Your task to perform on an android device: Set an alarm for 6 am every morning for weekdays and 7:30 am every morning for weekends.
Image 0: 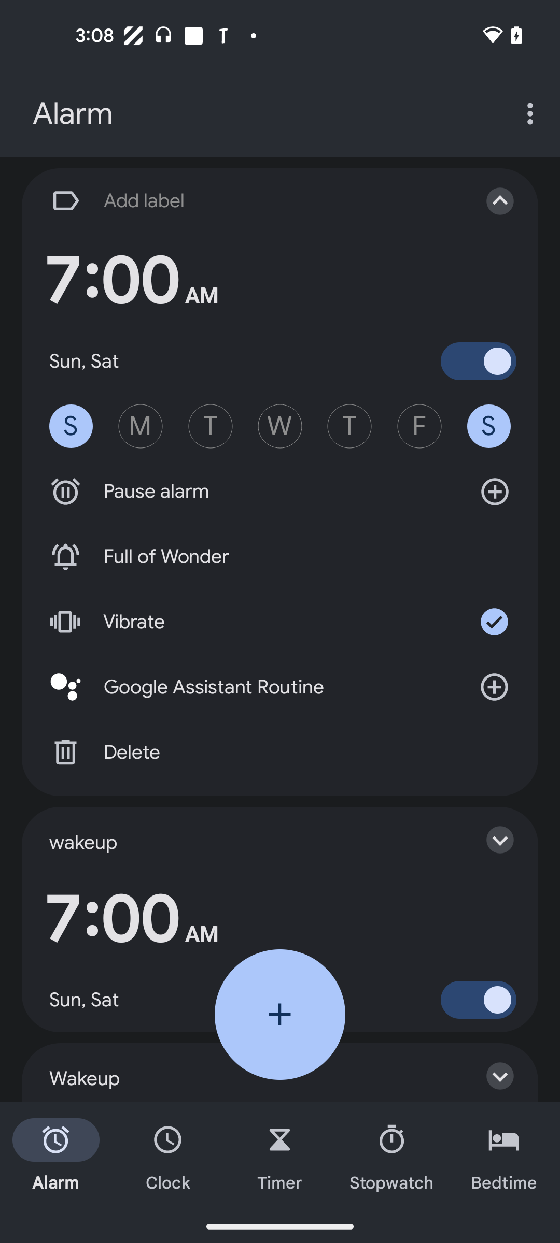
Click on the Add button of the screen 
Step 0: click (280, 1014)
Image 1: 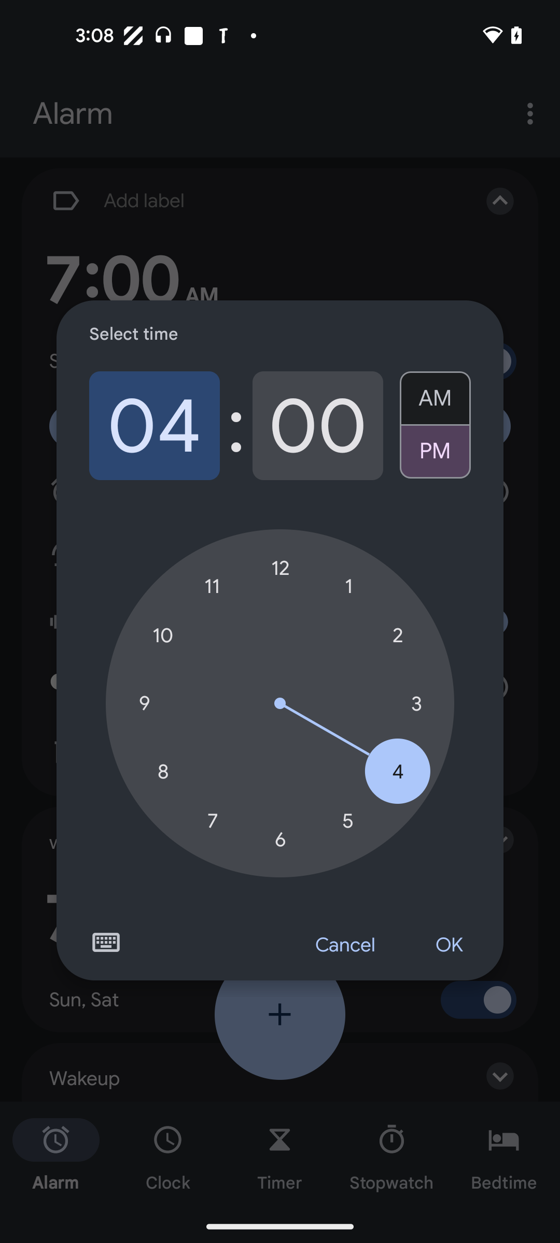
Set a hours to 6
Step 1: click (280, 839)
Image 2: 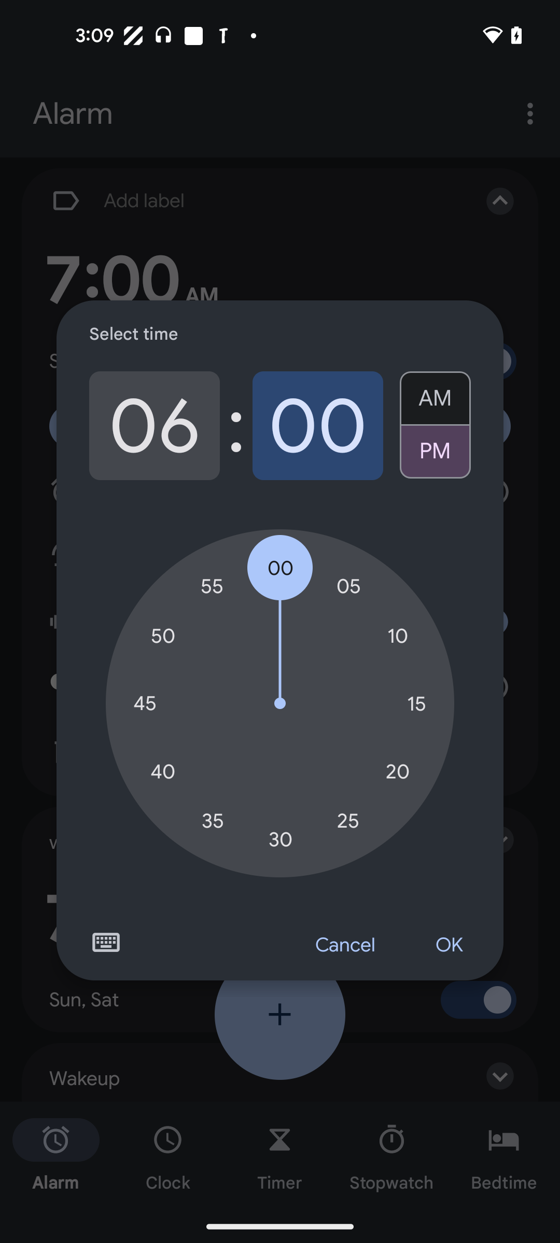
Select the Am option 
Step 2: click (435, 393)
Image 3: 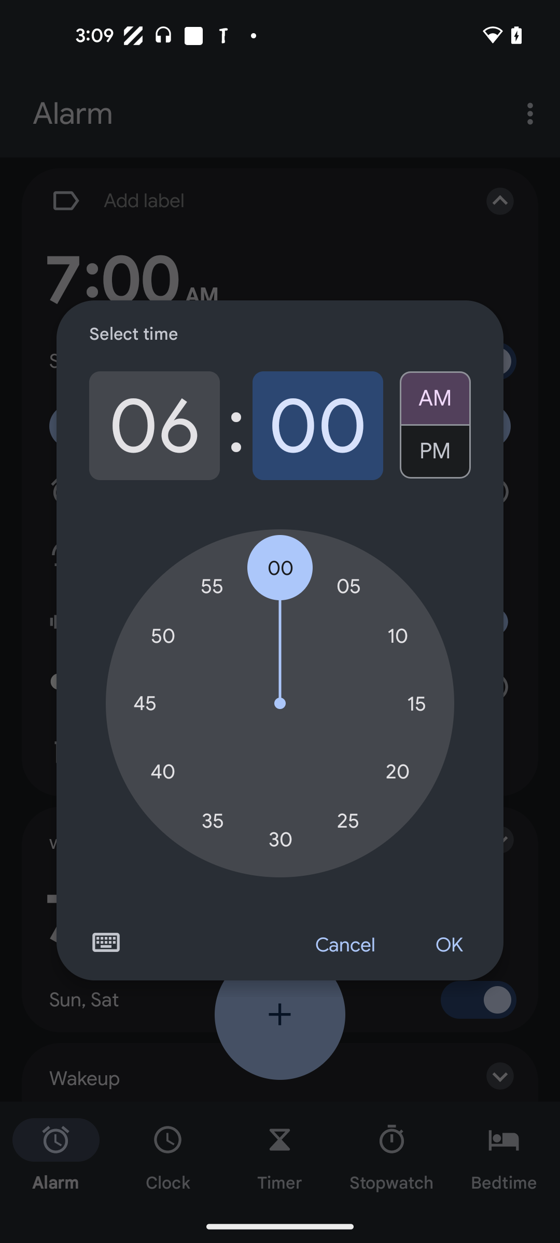
Click on the Ok button of the screen 
Step 3: click (449, 945)
Image 4: 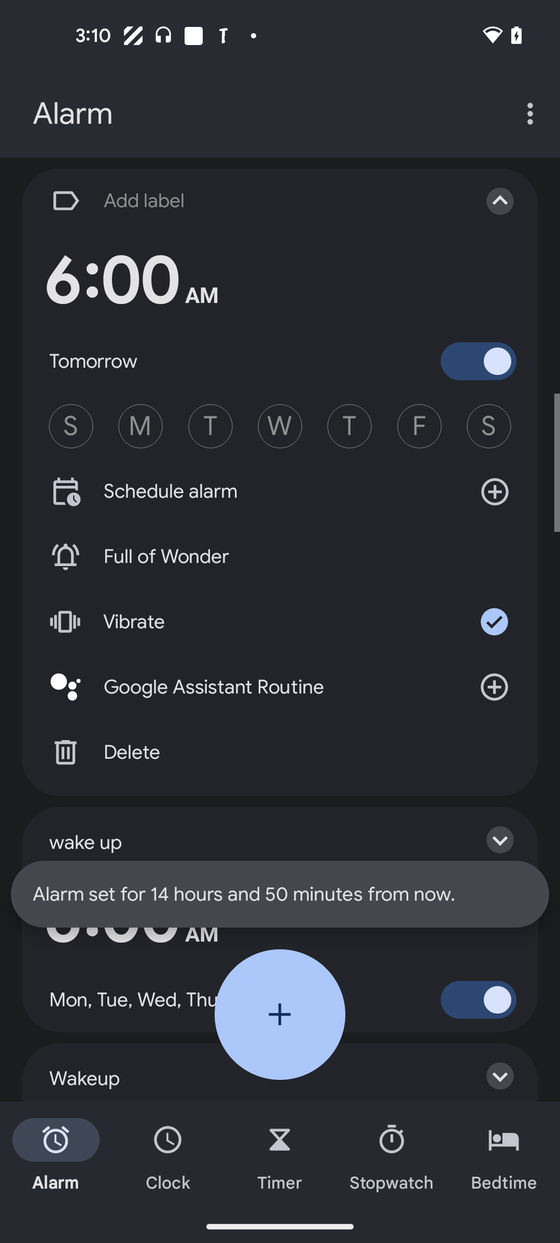
Set weekdays like Monday to Friday 
Step 4: click (141, 426)
Image 5: 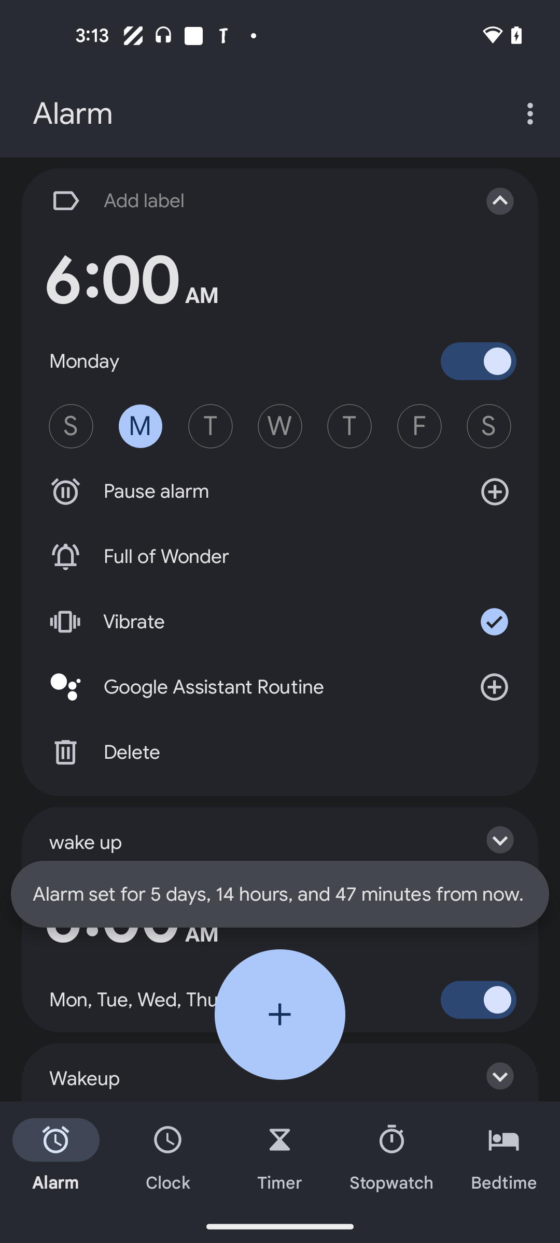
Set weekdays like Monday to Friday 
Step 5: click (211, 426)
Image 6: 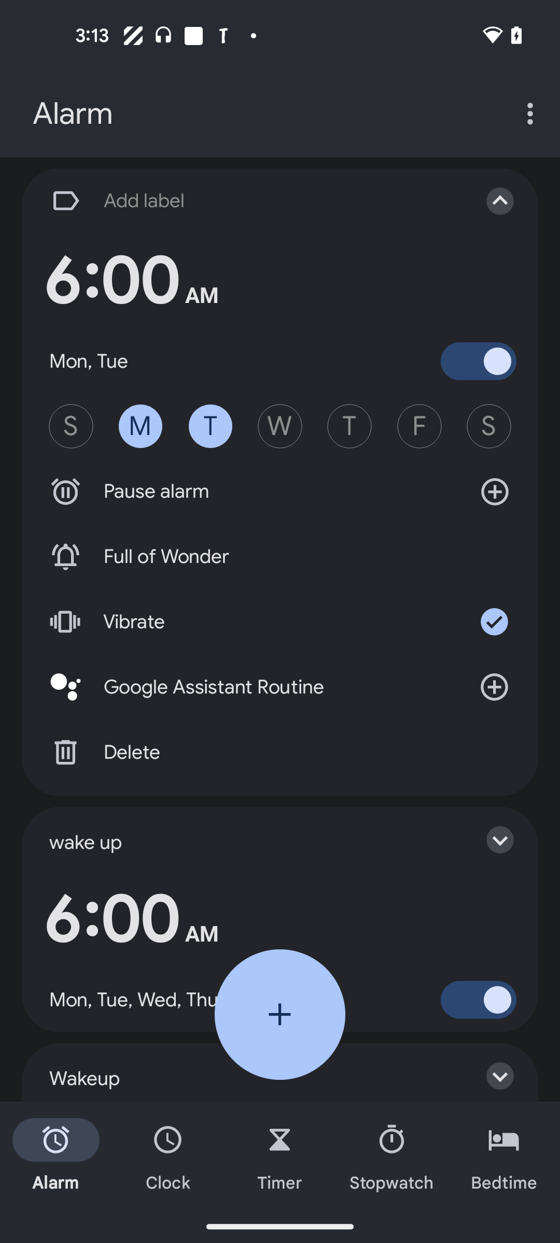
Set weekdays like Monday to Friday 
Step 6: click (280, 426)
Image 7: 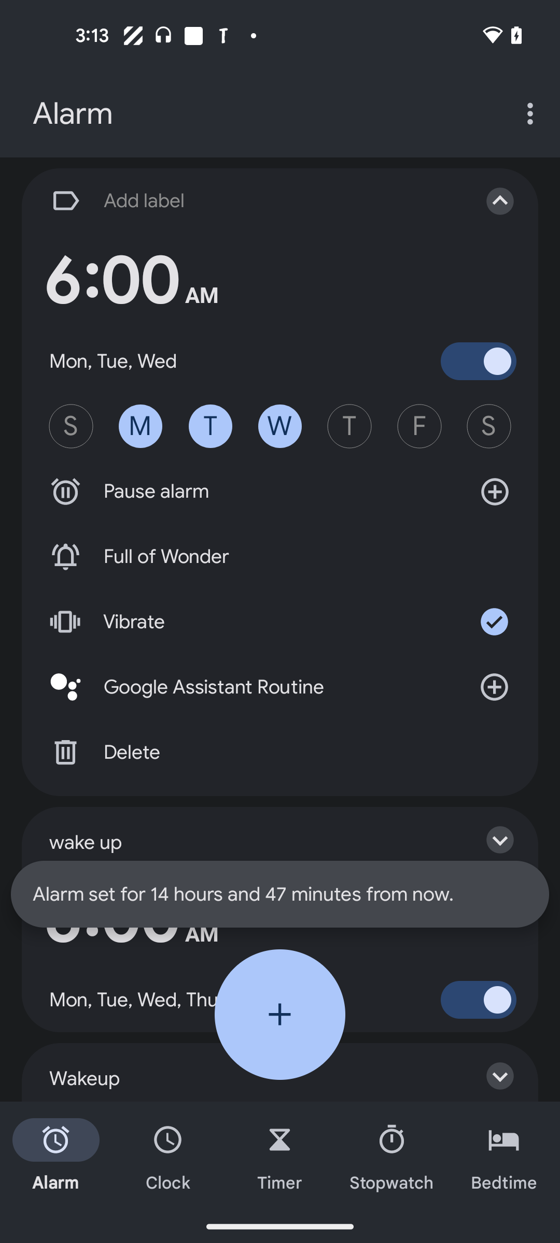
Set weekdays like Monday to Friday 
Step 7: click (349, 426)
Image 8: 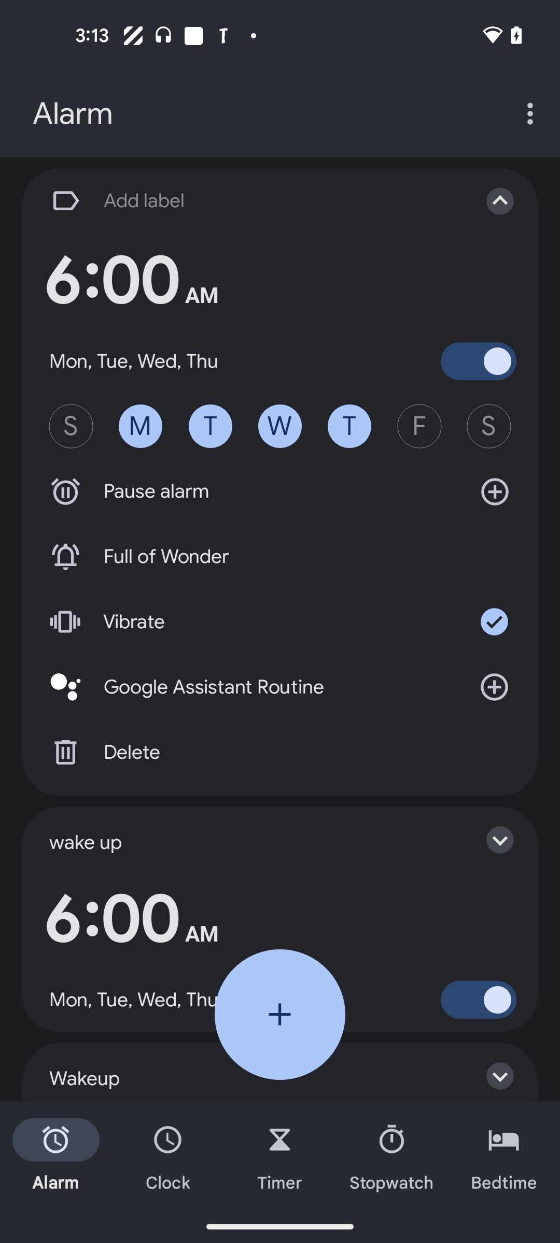
Set weekdays like Monday to Friday 
Step 8: click (419, 426)
Image 9: 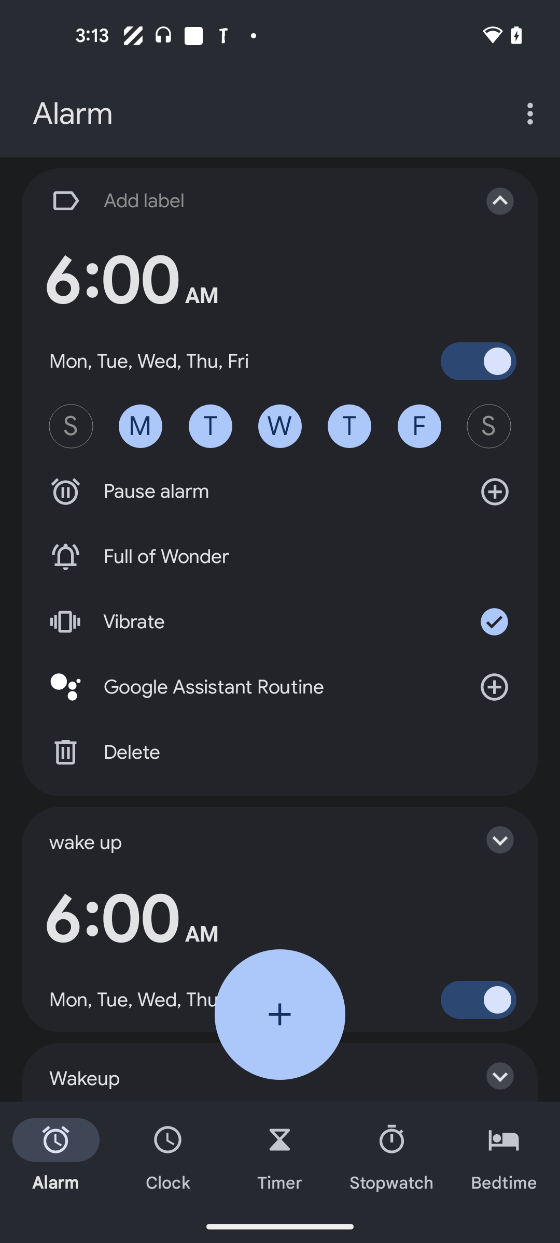
Click on the Add button of the screen 
Step 9: click (280, 1014)
Image 10: 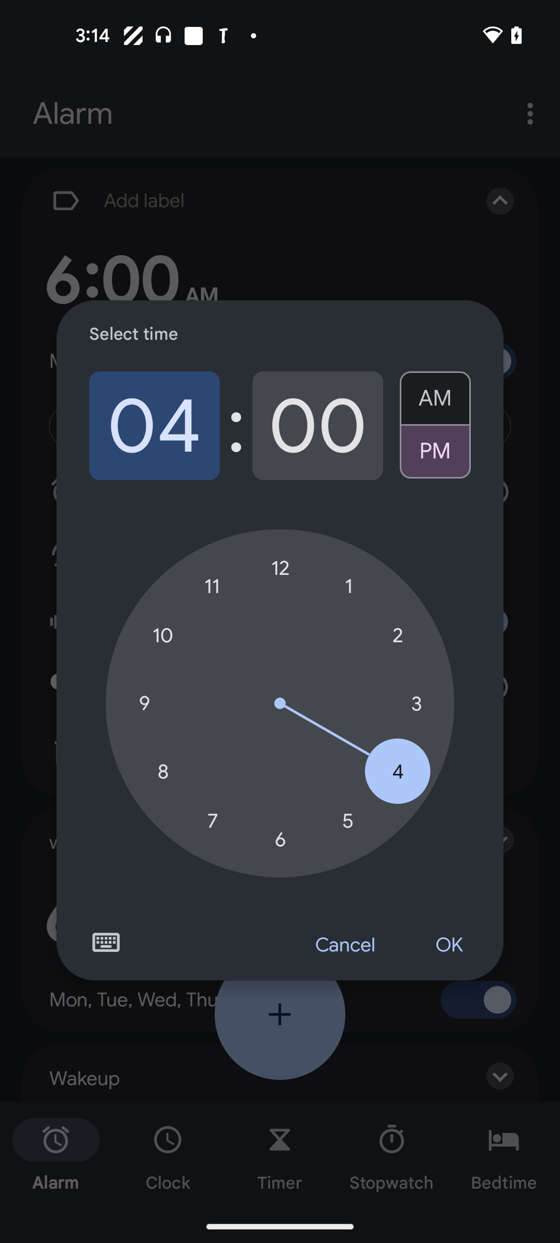
Set a hours to 7
Step 10: click (212, 820)
Image 11: 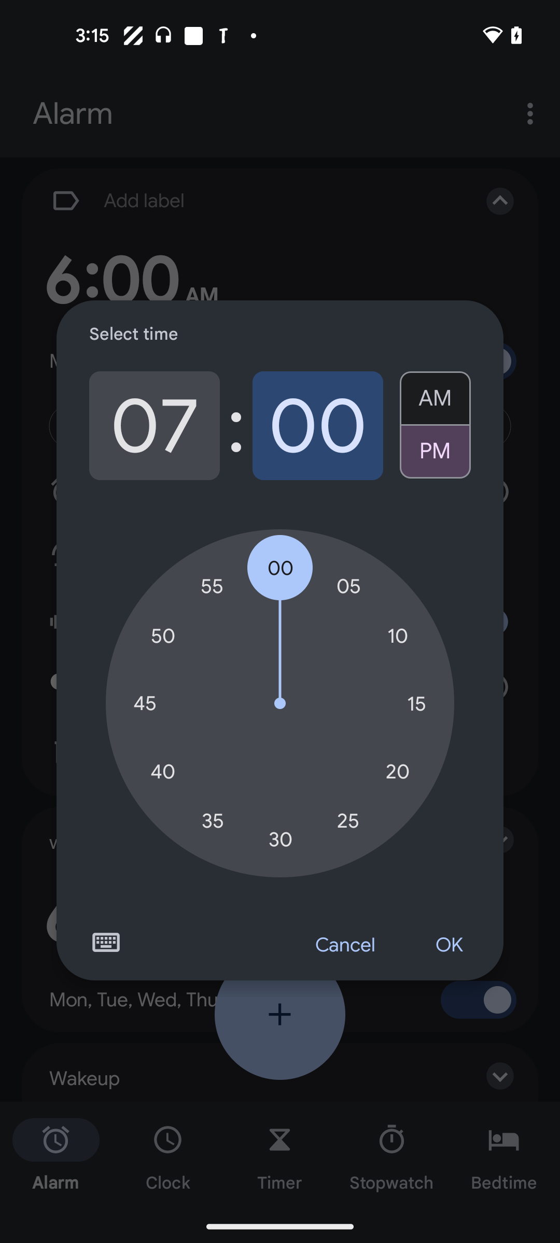
Set a minutes to 30
Step 11: click (280, 839)
Image 12: 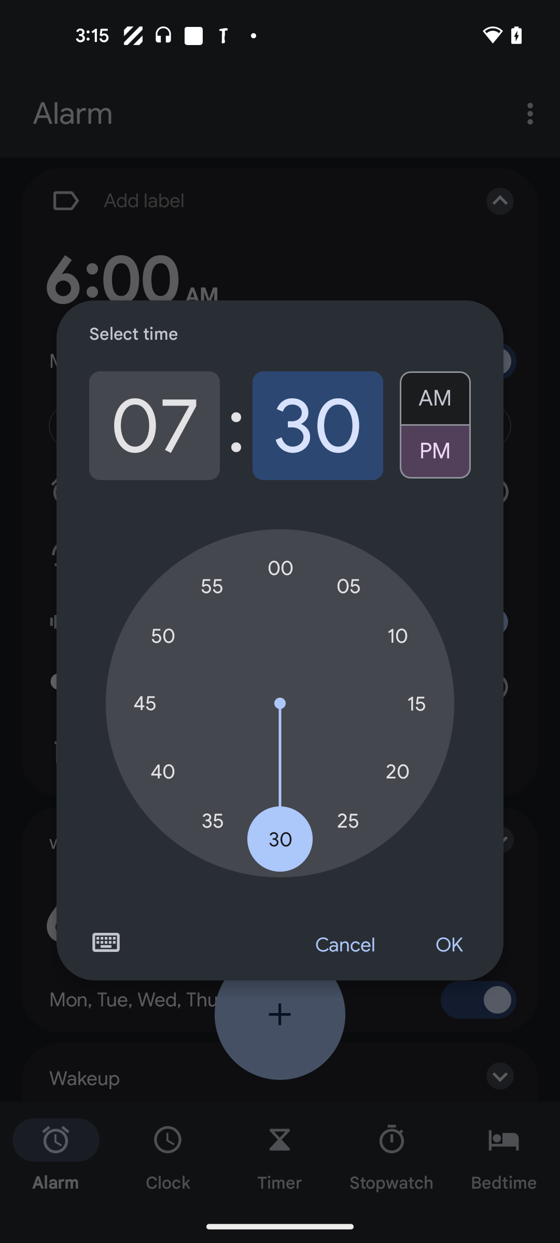
Select the Am option 
Step 12: click (435, 393)
Image 13: 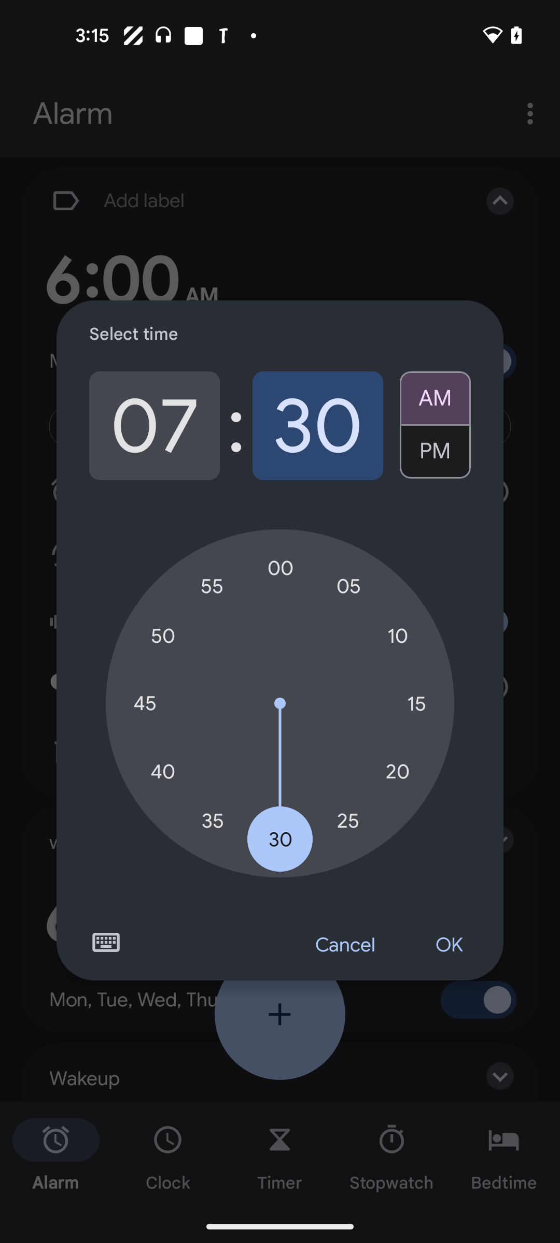
Click on the Ok button of the screen 
Step 13: click (449, 945)
Image 14: 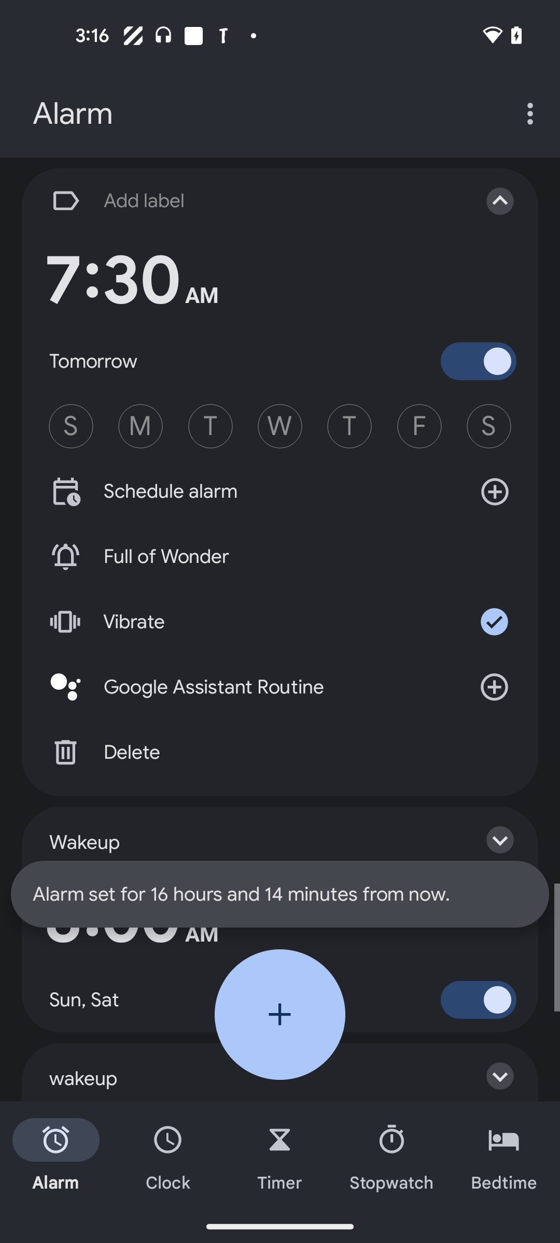
Set weekends as Saturday and Sunday
Step 14: click (488, 426)
Image 15: 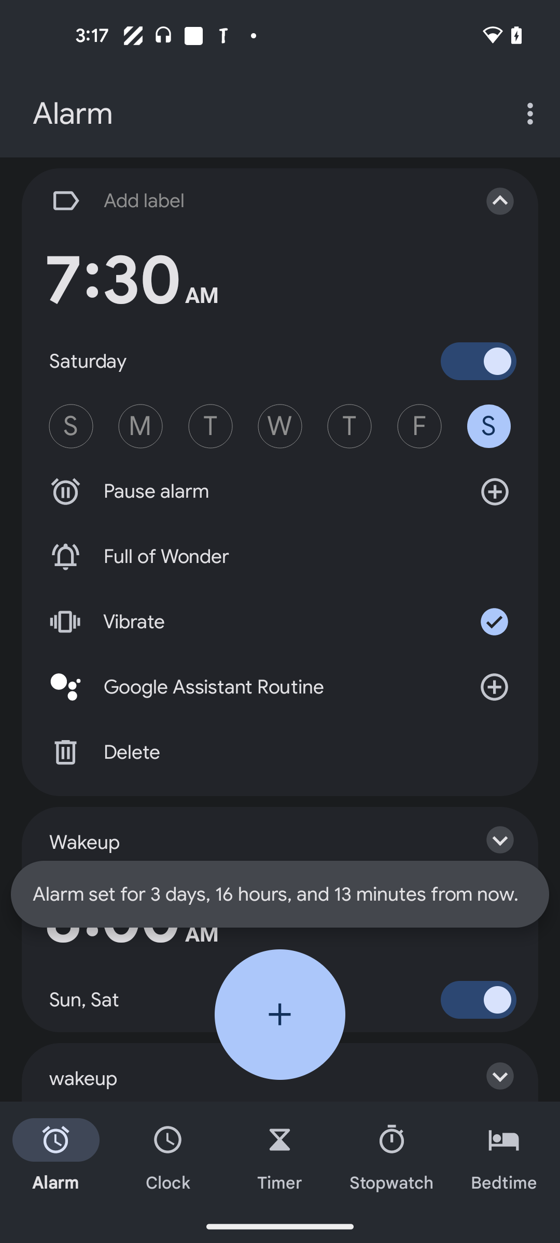
Set weekends as Saturday and Sunday
Step 15: click (71, 426)